Your task to perform on an android device: I'd like to save this recorded audio and label it Kid 1.
Image 0: 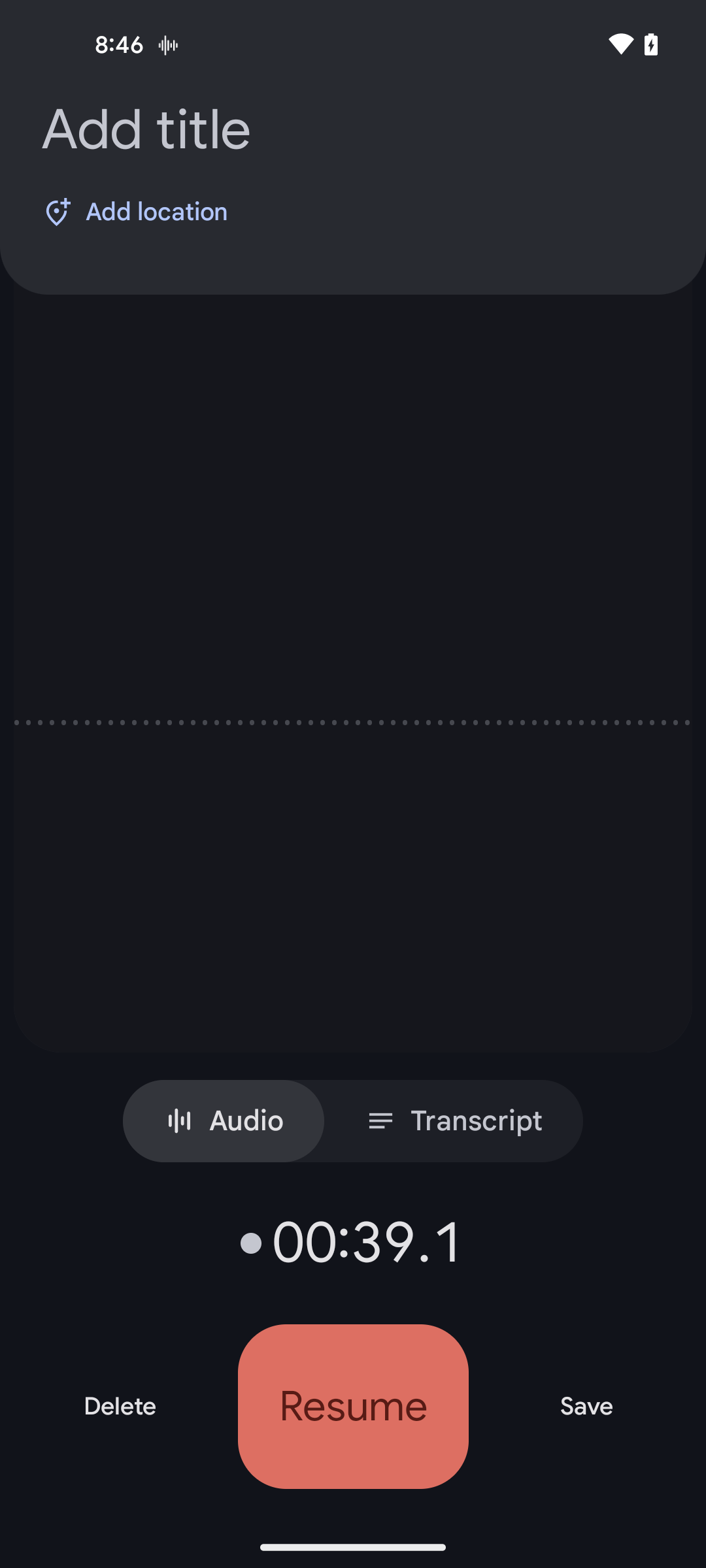
click on Add title section
Step 0: click (352, 130)
Image 1: 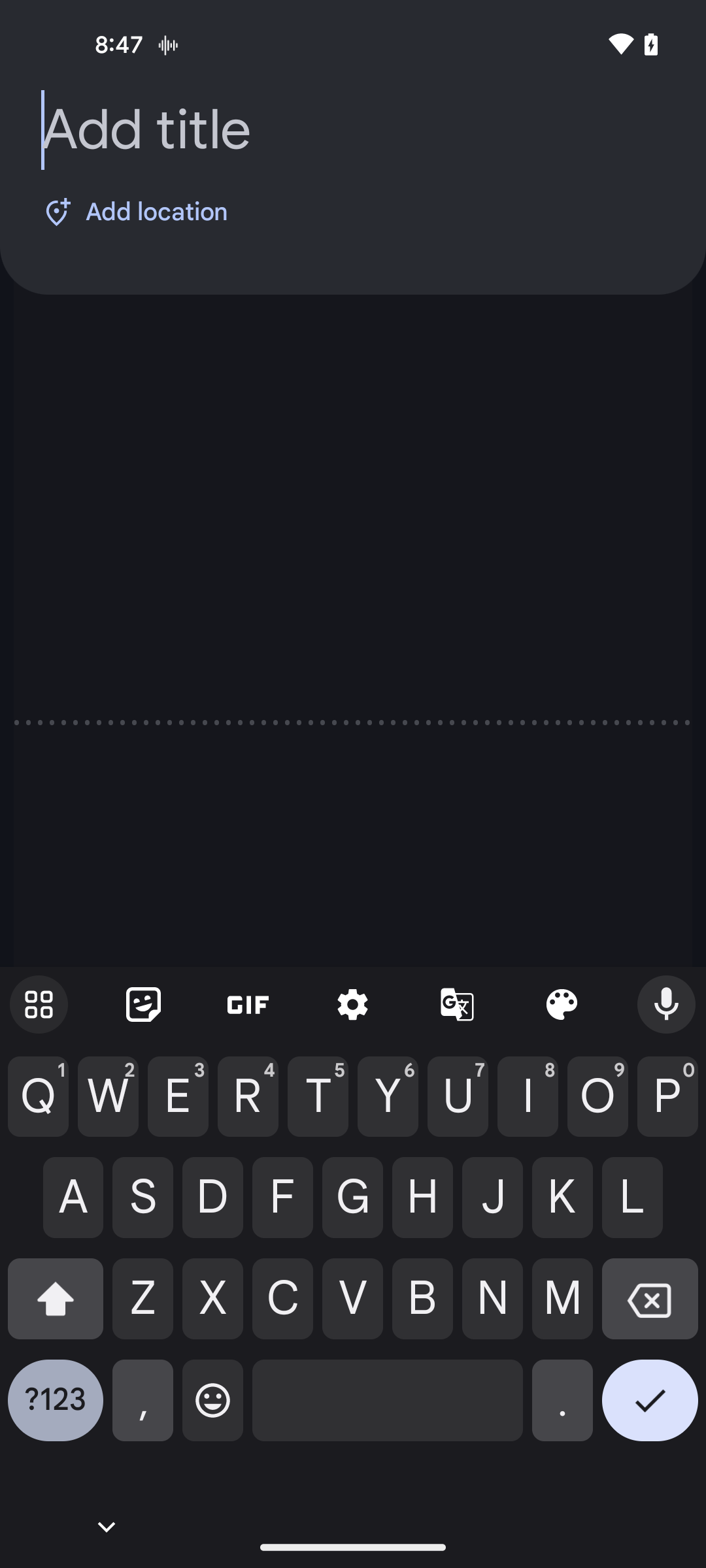
type Kid 1
Step 1: type "Kid 1"
Image 2: 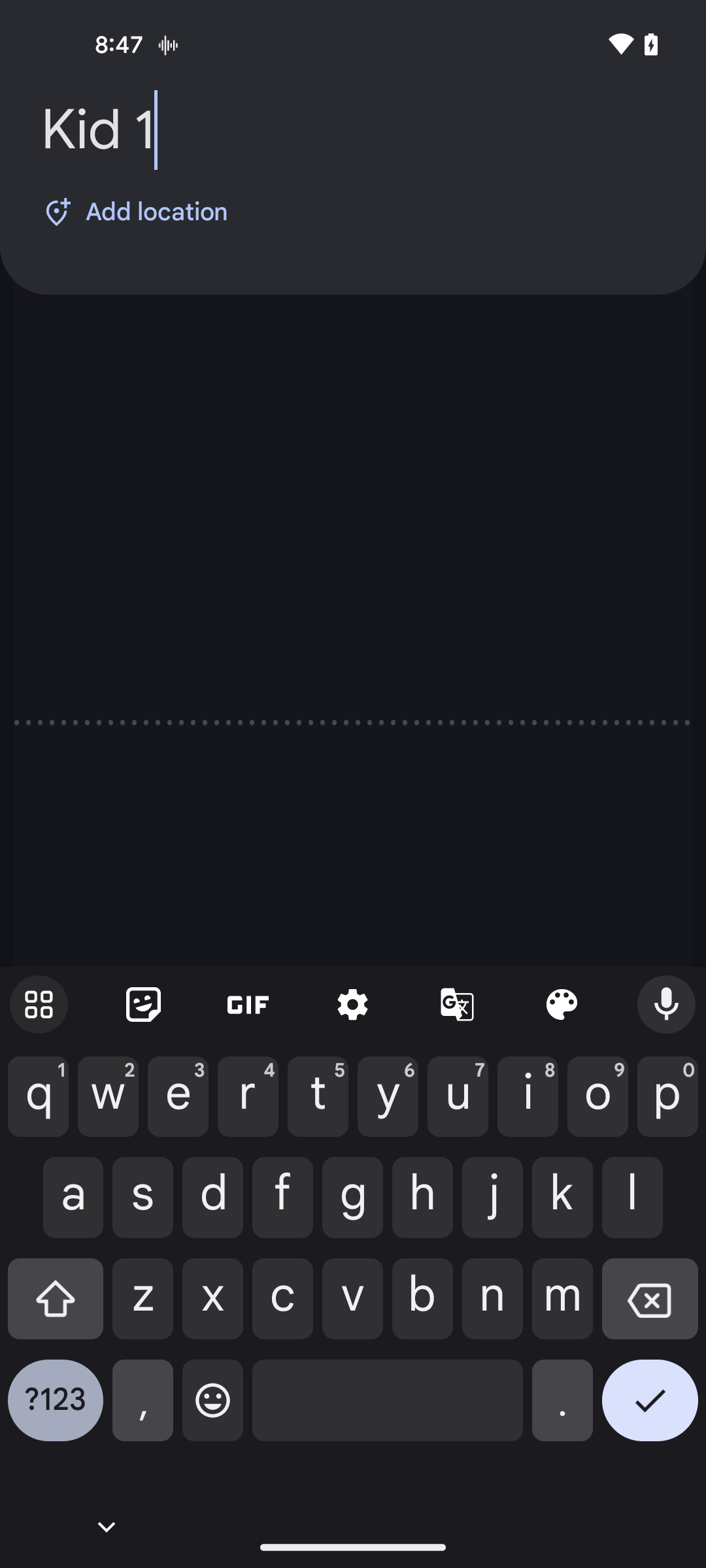
click on the tick icon
Step 2: click (650, 1410)
Image 3: 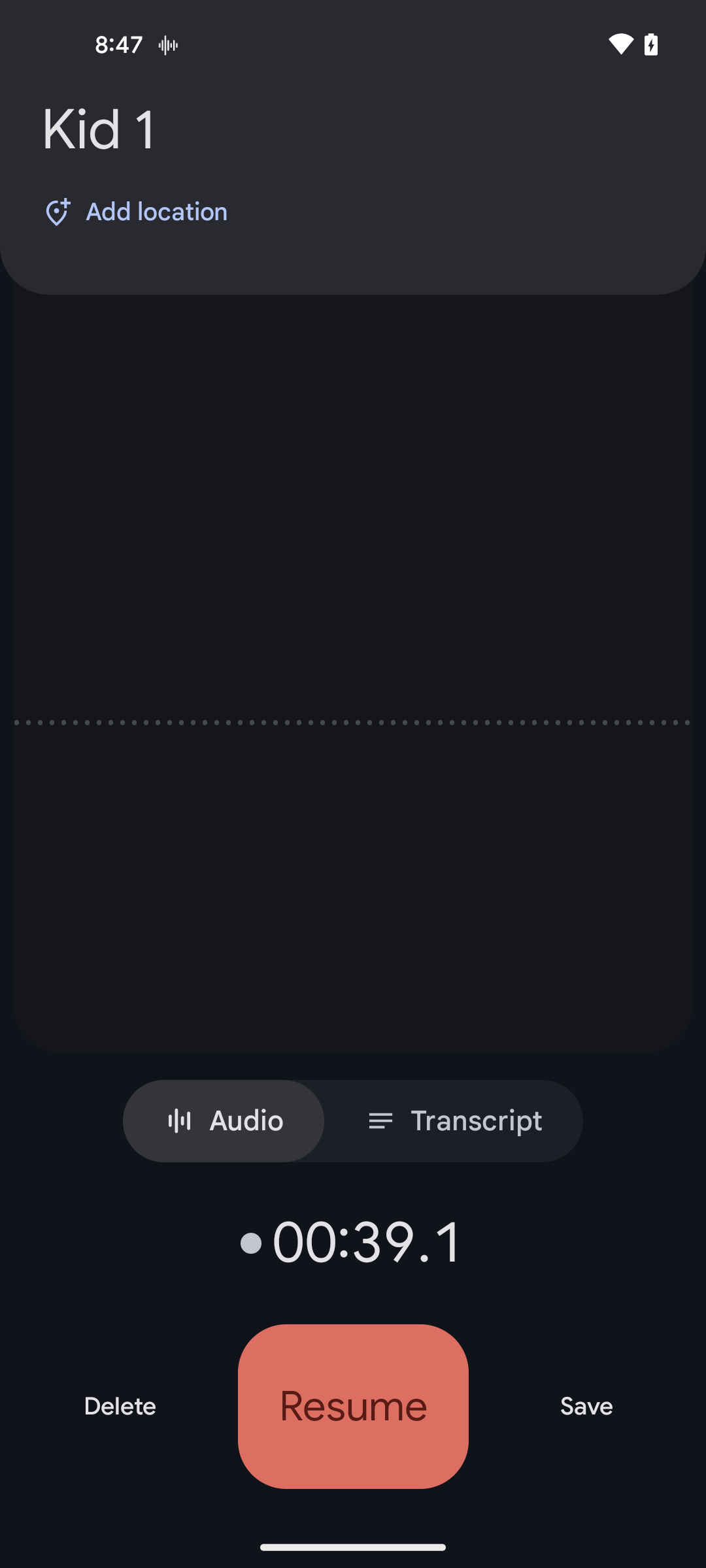
click on the save option
Step 3: click (586, 1407)